Your task to perform on an android device: Contact the customer support services in the Booking.com app
Image 0: 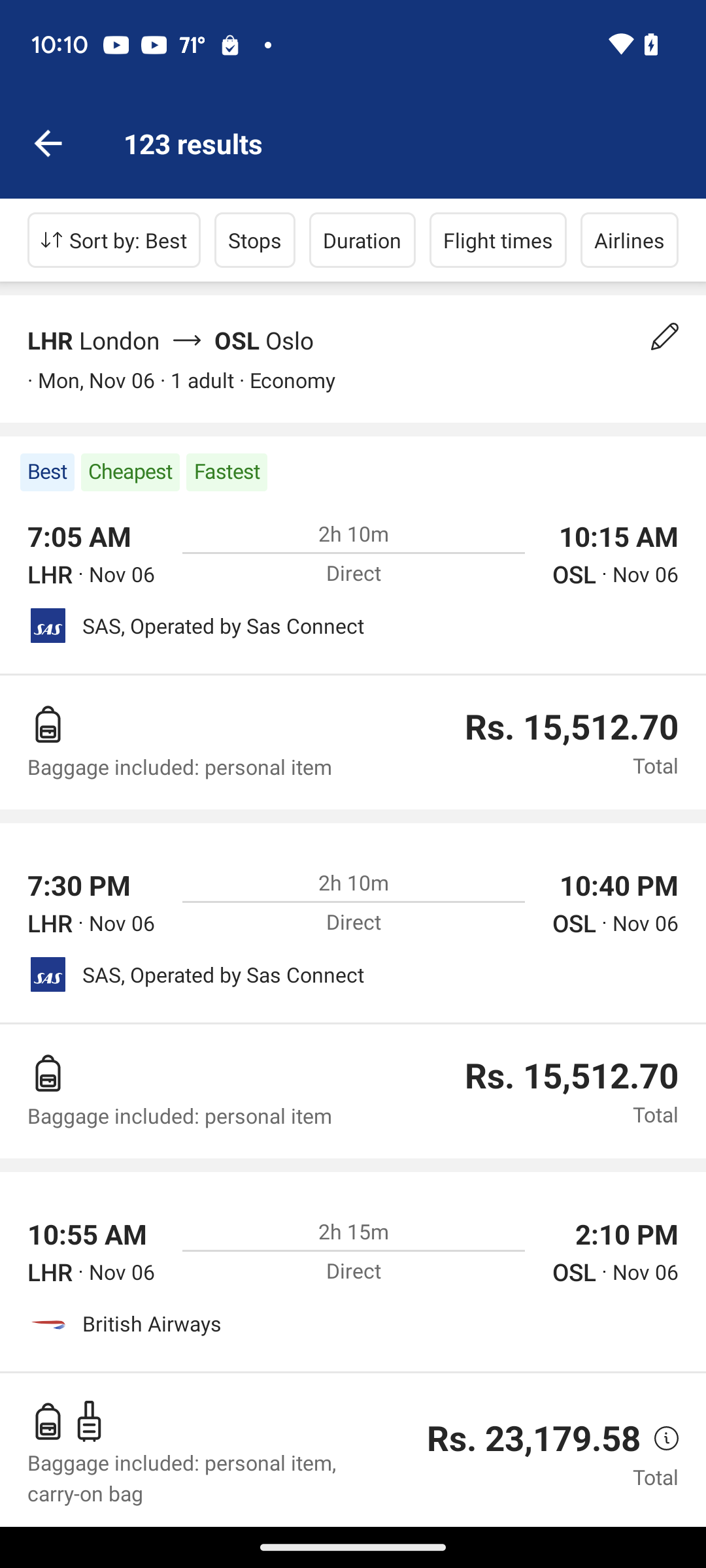
Go back to the previous screen
Step 0: press back button
Image 1: 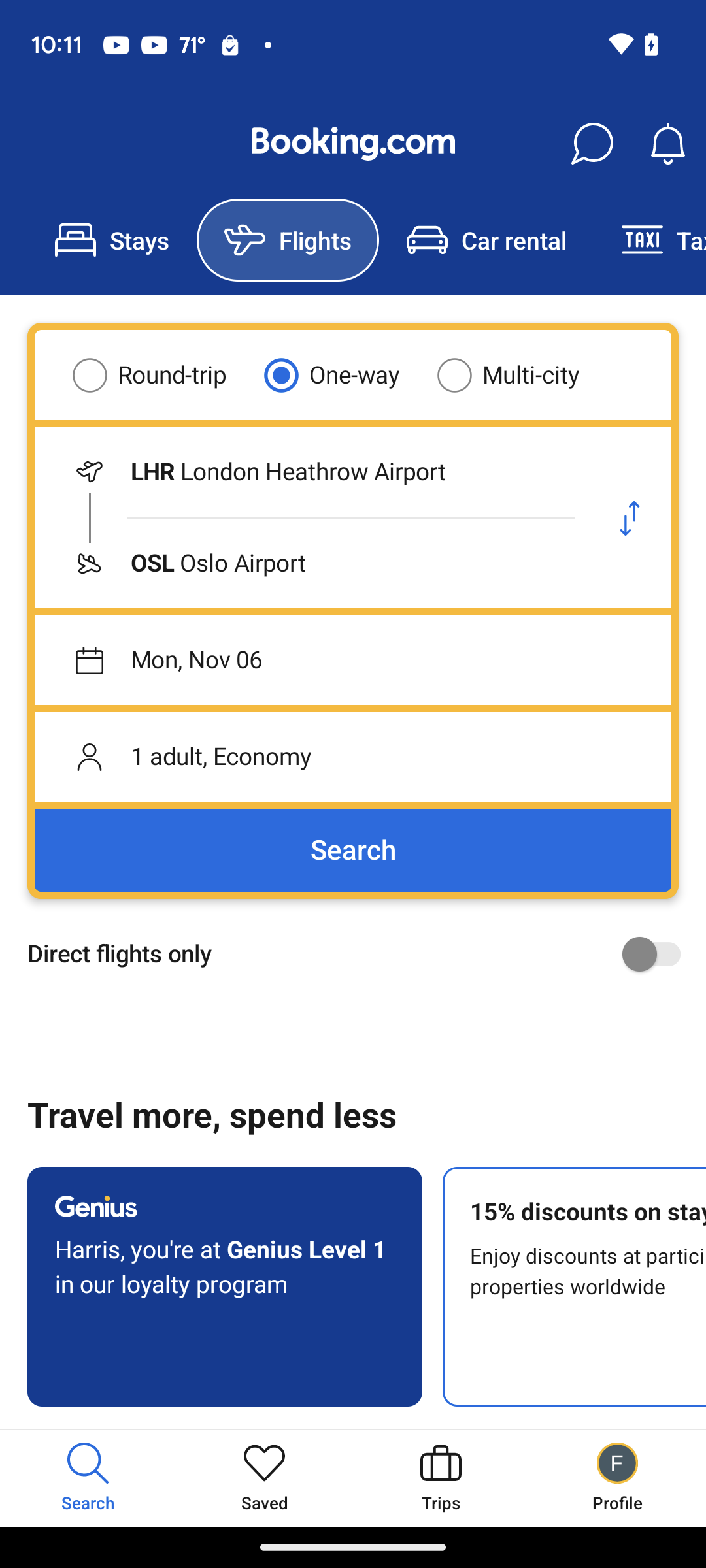
Click on the profile icon at the bottom right of the screen
Step 1: click (618, 1477)
Image 2: 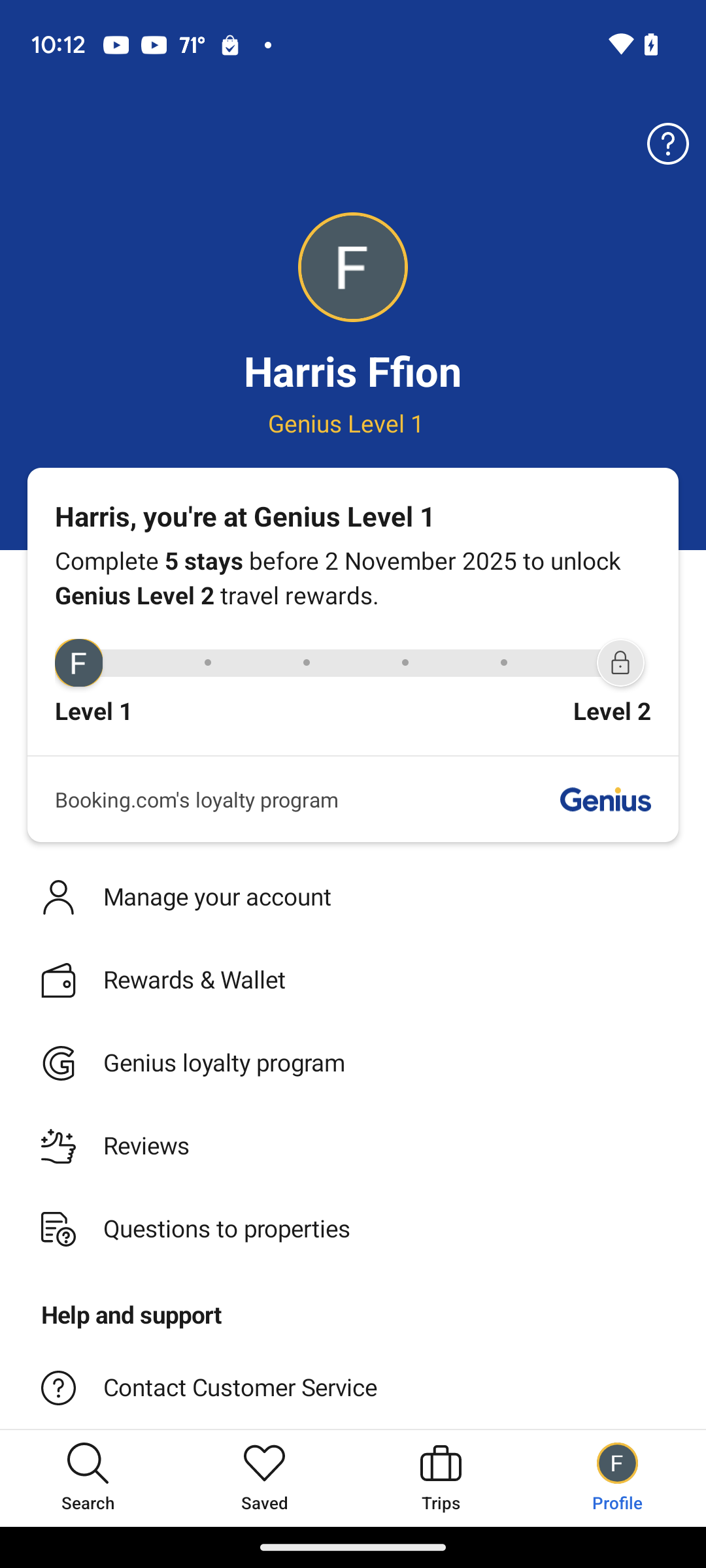
Click on the contact customer service button
Step 2: click (384, 1388)